Your task to perform on an android device: I use the eBay app to look for shoes with a shoe size of 9.
Image 0: 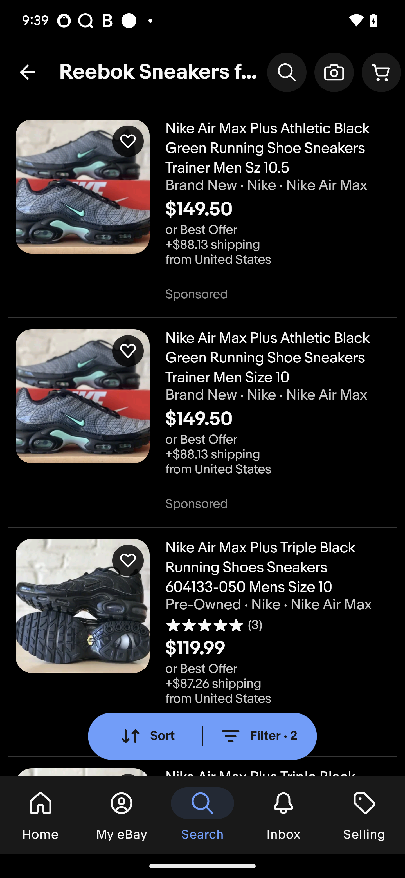
Click on the filter button to apply the size filter
Step 0: click (258, 736)
Image 1: 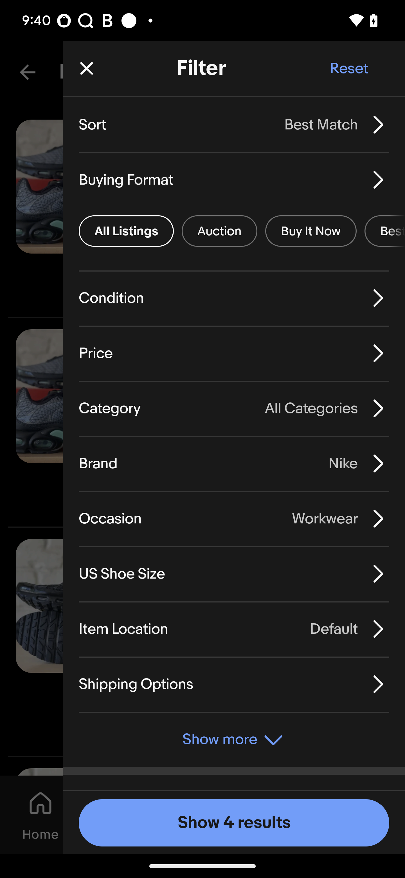
Click on the show more option
Step 1: click (258, 736)
Image 2: 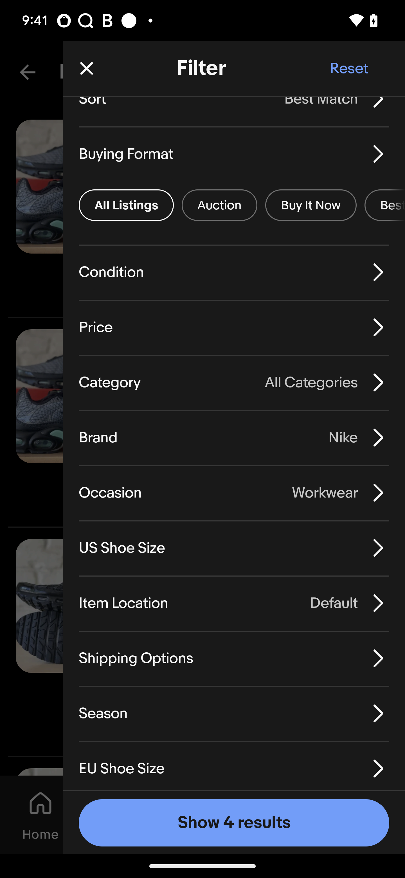
Swipe up on the screen
Step 2: scroll down
Image 3: 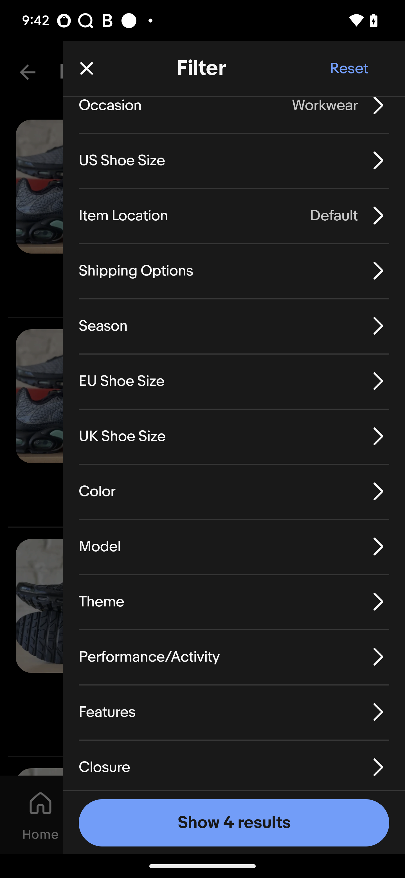
Click on the UK size option
Step 3: click (122, 436)
Image 4: 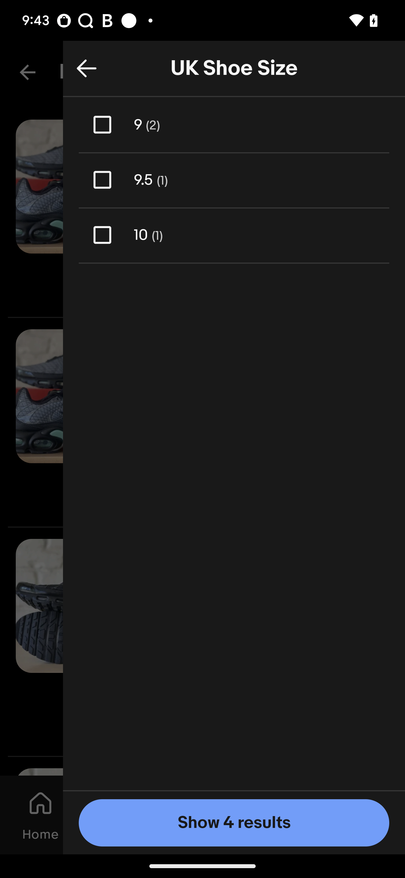
Click on the 9 size
Step 4: click (126, 143)